Your task to perform on an android device: There is a contact name Jules Deport in my contact list and I don't need it anymore. I want to remove this contact from my contact list, so delete Jules Deport contact from my contact list in the Contacts app.
Image 0: 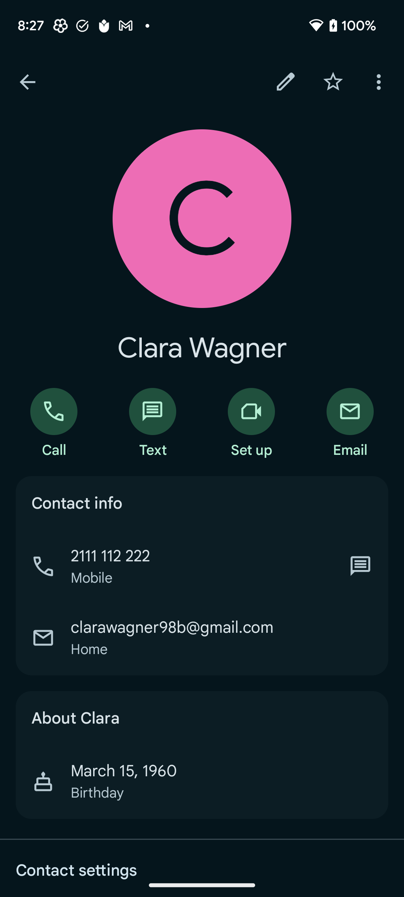
Go back to the previous page to view the contact named Jules Deport.
Step 0: press back button
Image 1: 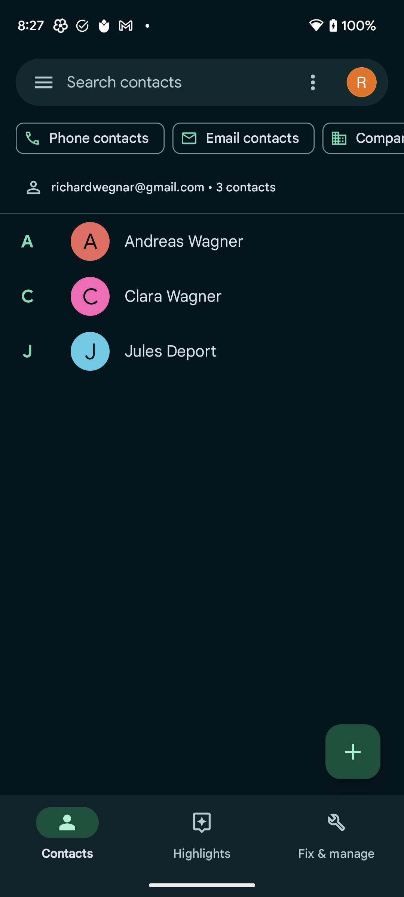
Click on the Jules Deport contact to view the delete option of this contact.
Step 1: click (248, 351)
Image 2: 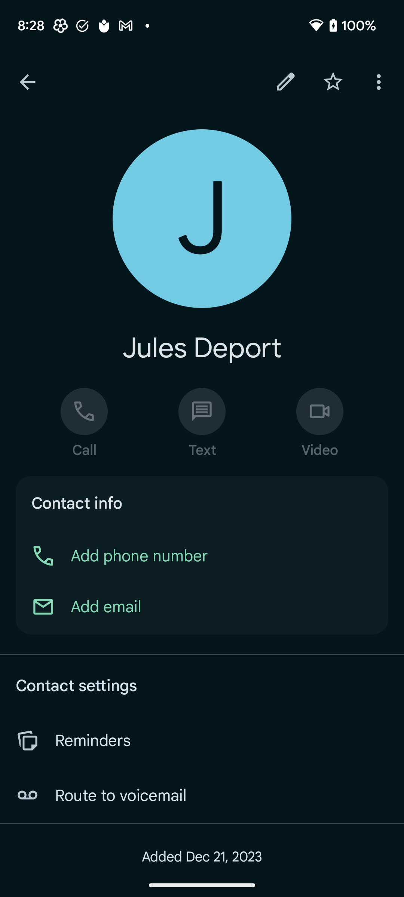
Click on the three dots icon at the top right corner of the screen to view the delete option of this contact to delete this contact.
Step 2: click (380, 81)
Image 3: 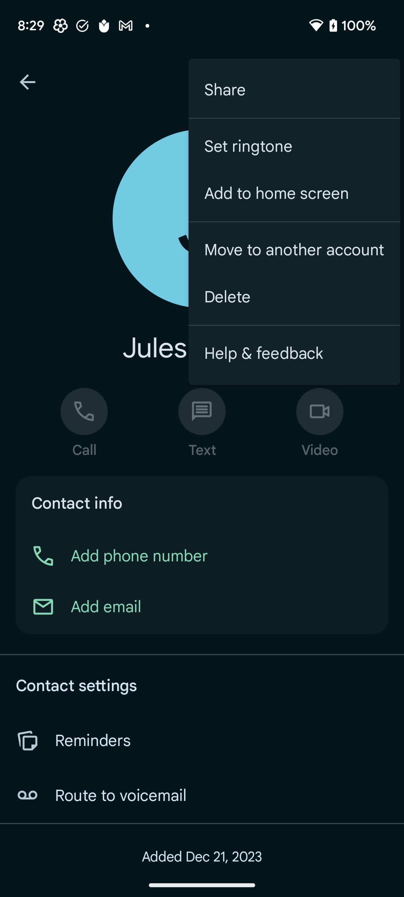
Click on the Delete option to delete this contact.
Step 3: click (294, 297)
Image 4: 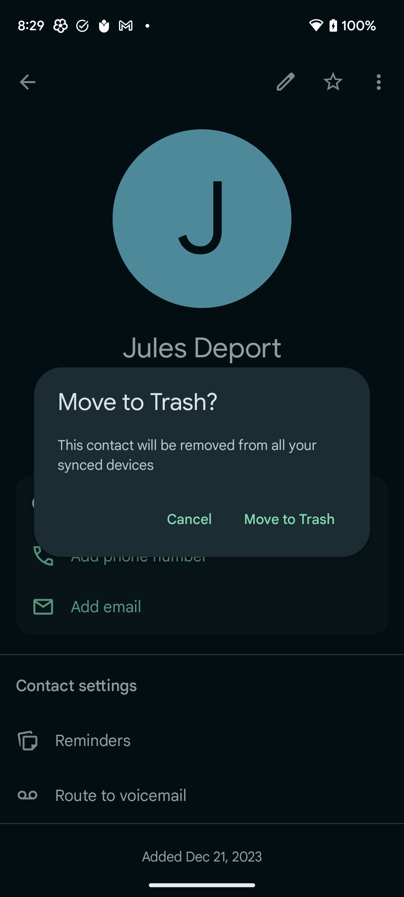
Click on the Move to Trash button to remove this contact.
Step 4: click (289, 519)